Your task to perform on an android device: In the next few days, my school is having an  Annual  function . Search for  Women Formal Shoes in the Amazon app.
Image 0: 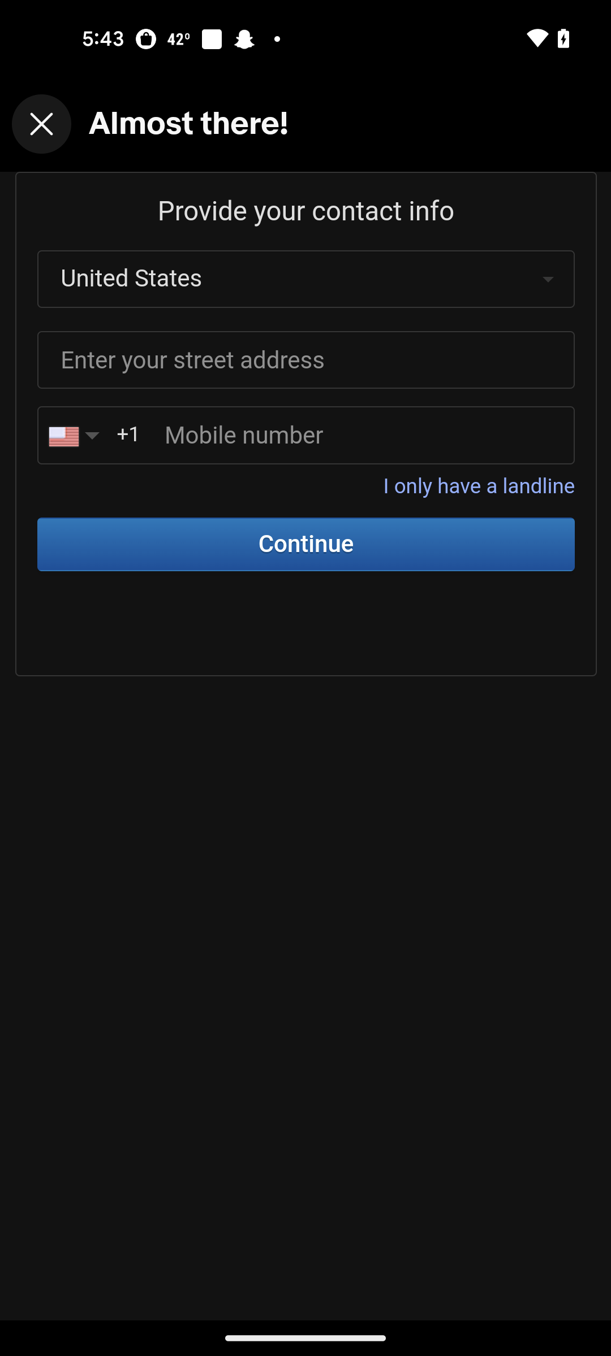
open the Amazon app
Step 0: open app "Amazon"
Image 1: 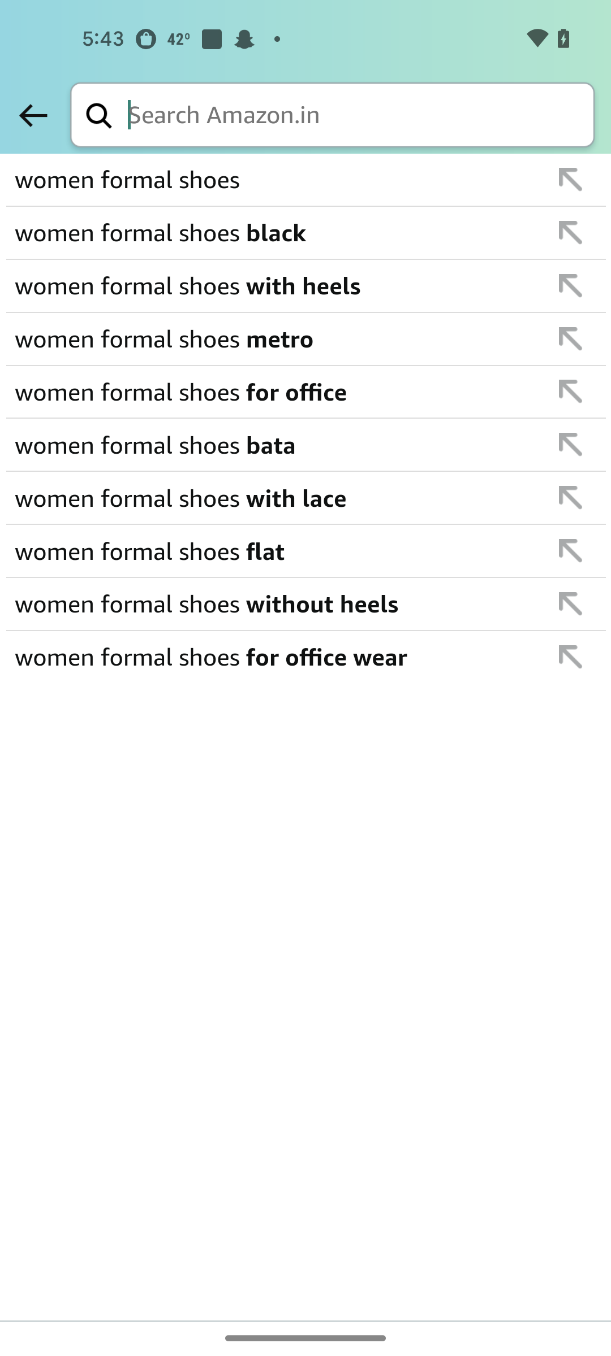
open the Amazon app
Step 1: wait
Image 2: 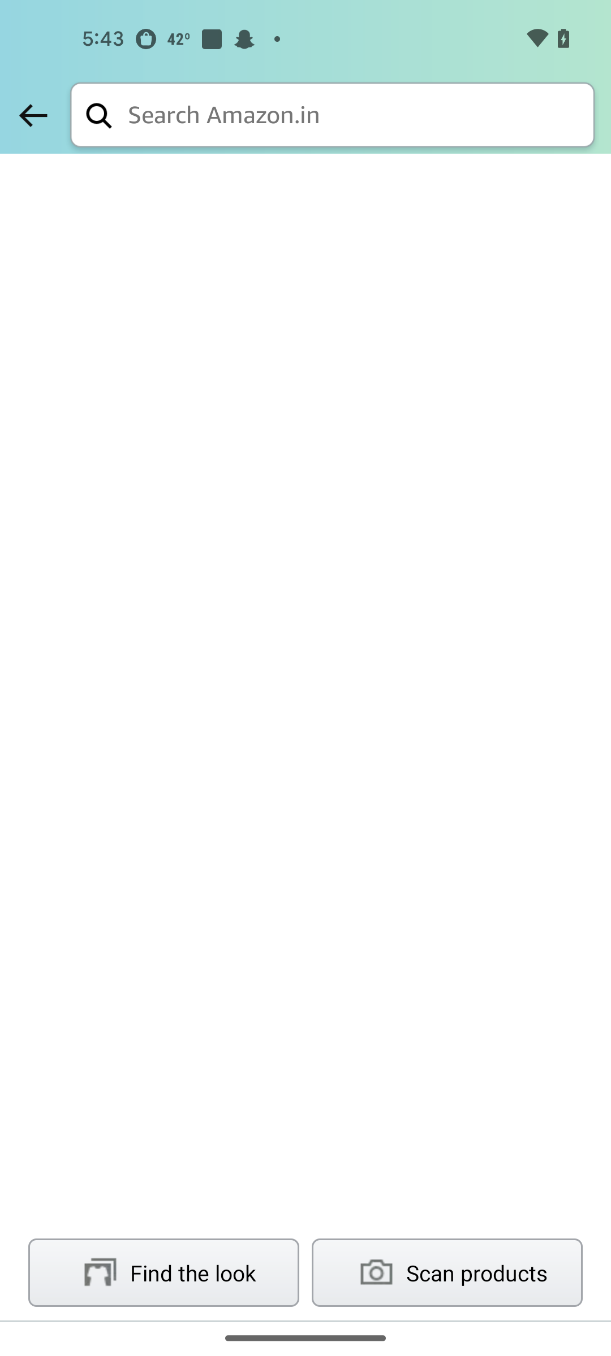
Click on the search icon
Step 2: click (361, 116)
Image 3: 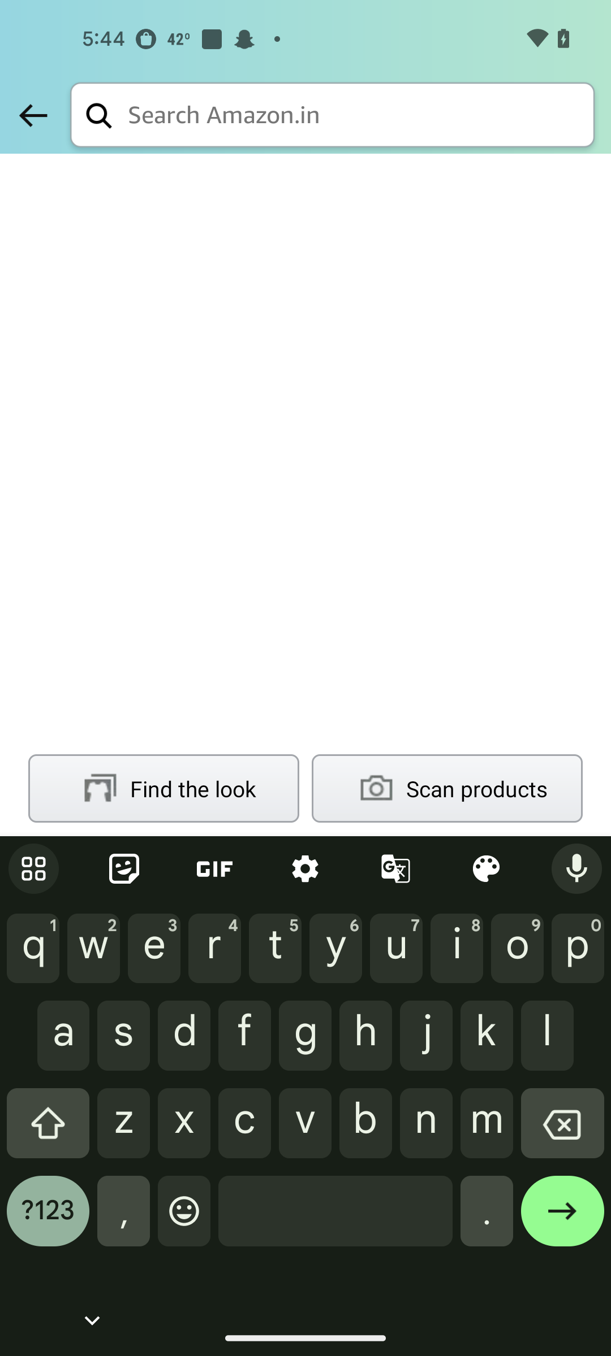
Enter a Women Formal Shoes
Step 3: wait
Image 4: 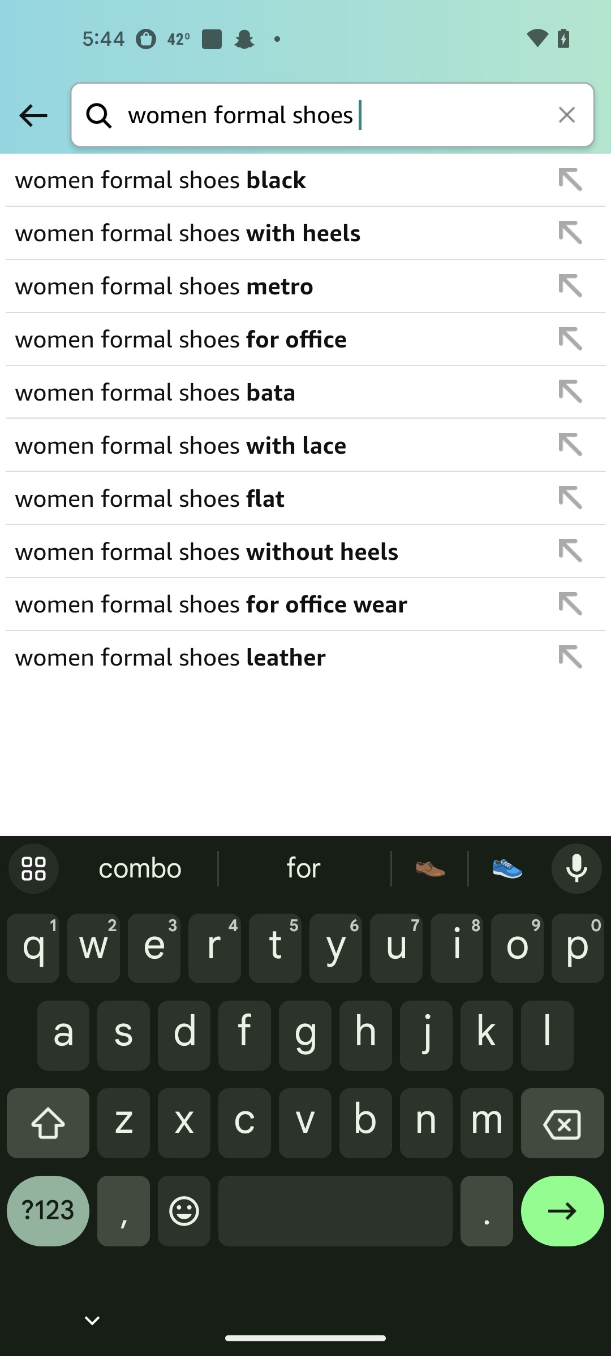
Click on the enter icon at the bottom right corner of the screen
Step 4: click (562, 1219)